Your task to perform on an android device: Share the recording named Music Recording with my friend Amelia Miller on her gmail account, amelia.miller2709@gmail.com from the Recorder app.
Image 0: 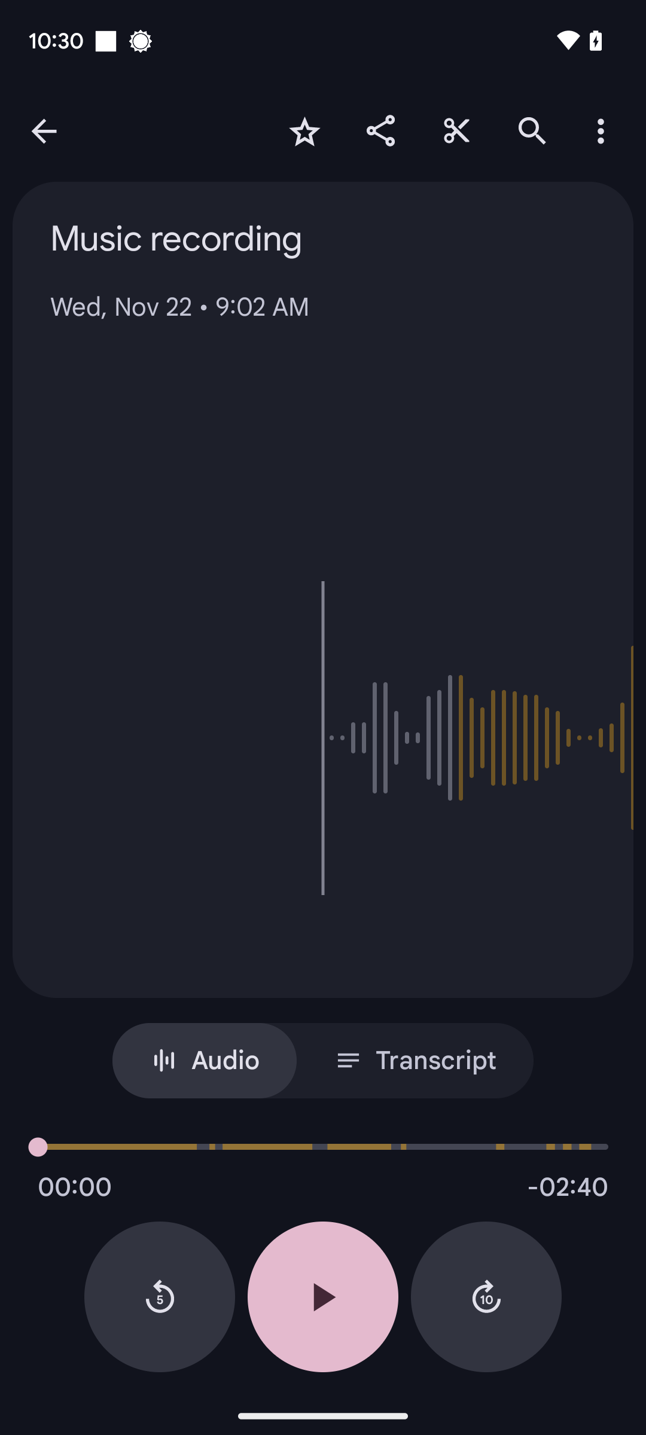
Click on the share icon at the top of the screen.
Step 0: click (380, 130)
Image 1: 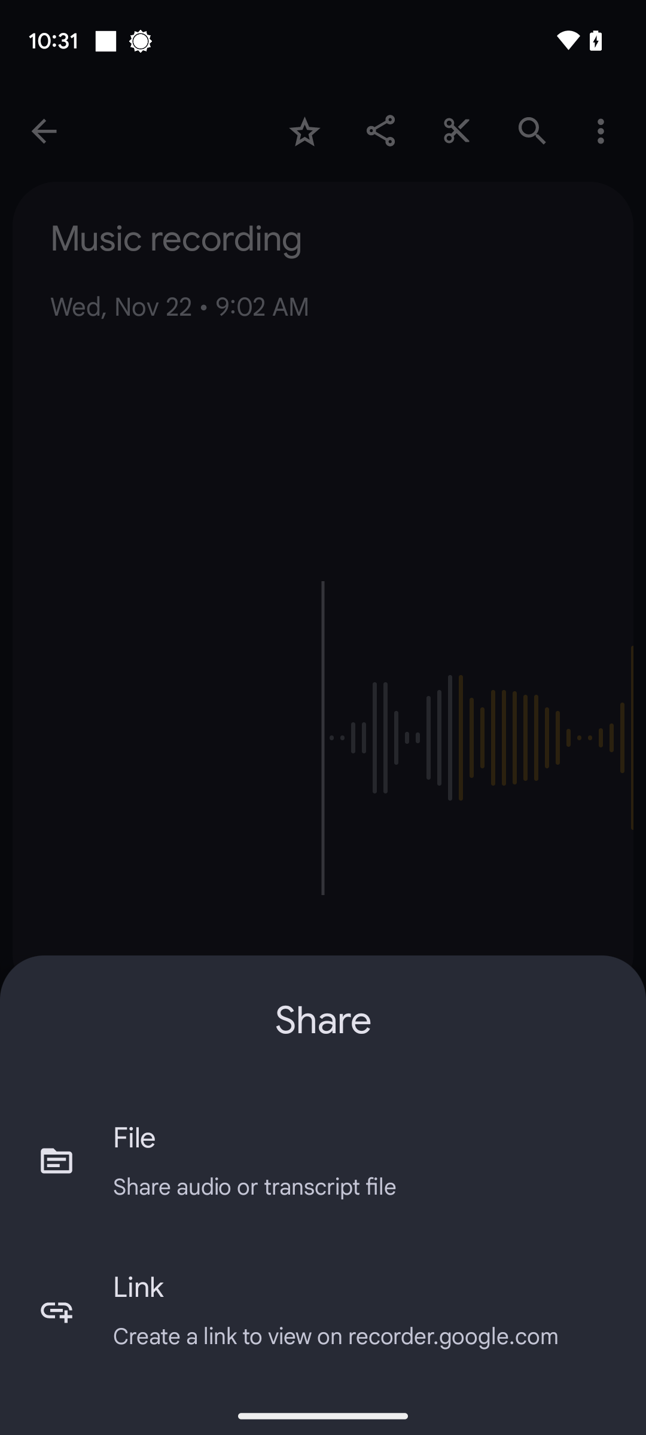
Click on File.
Step 1: click (323, 1160)
Image 2: 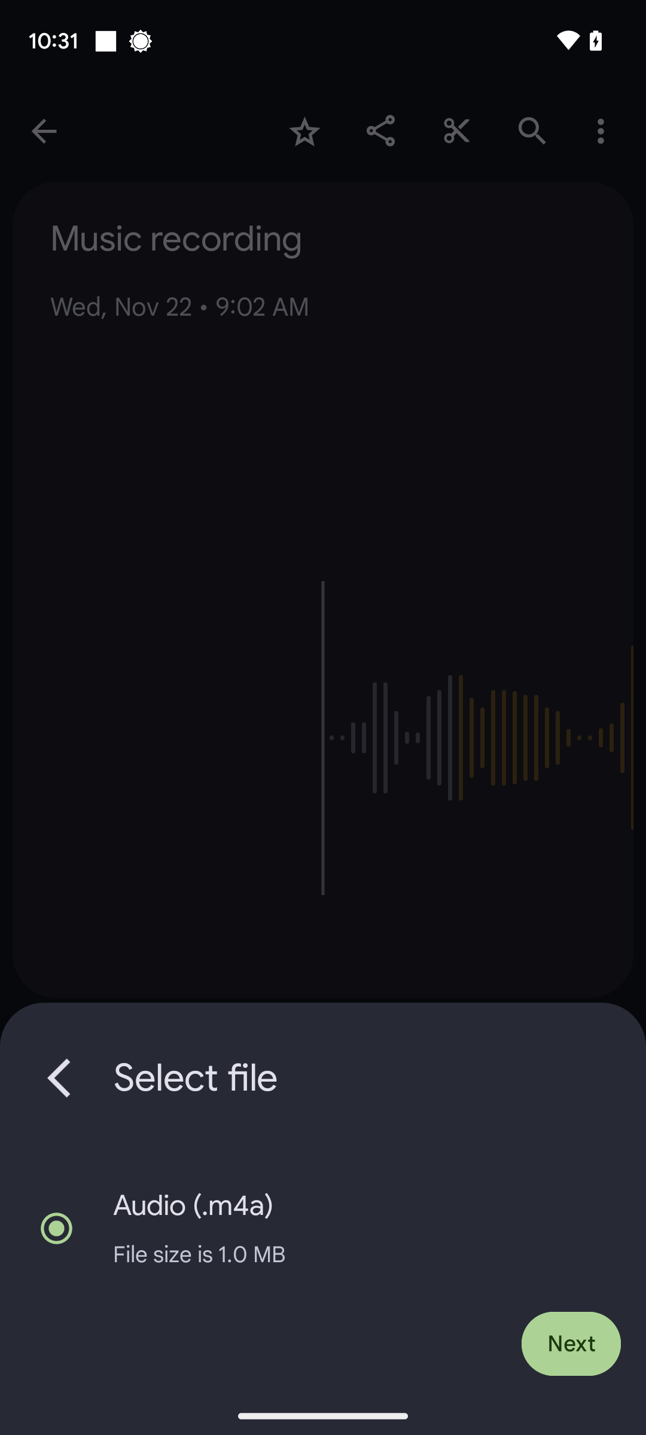
Click on Next tab.
Step 2: click (571, 1344)
Image 4: 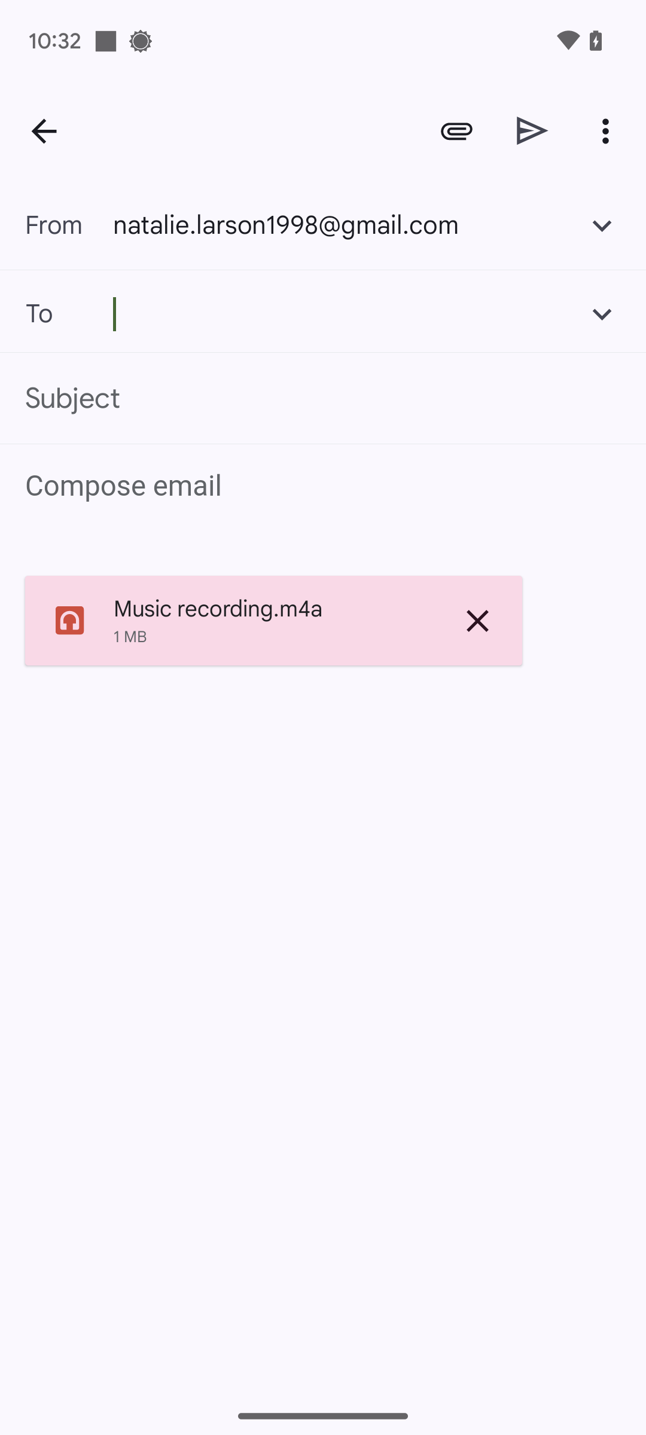
Click on Gmail icon at the bottom of the screen.
Step 4: wait
Image 5: 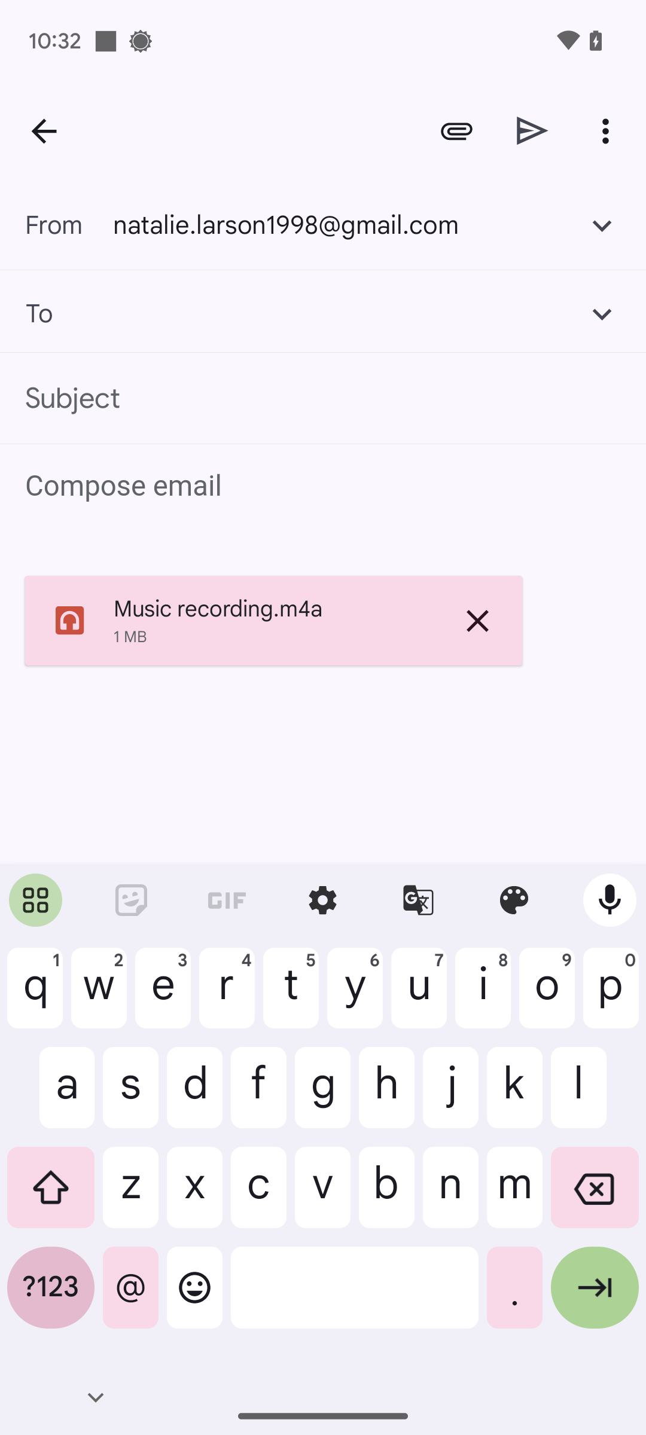
Type in the email address-amelia.miller2709@gmail.com.
Step 5: type "amelia.miller2709@gmail.com"
Image 6: 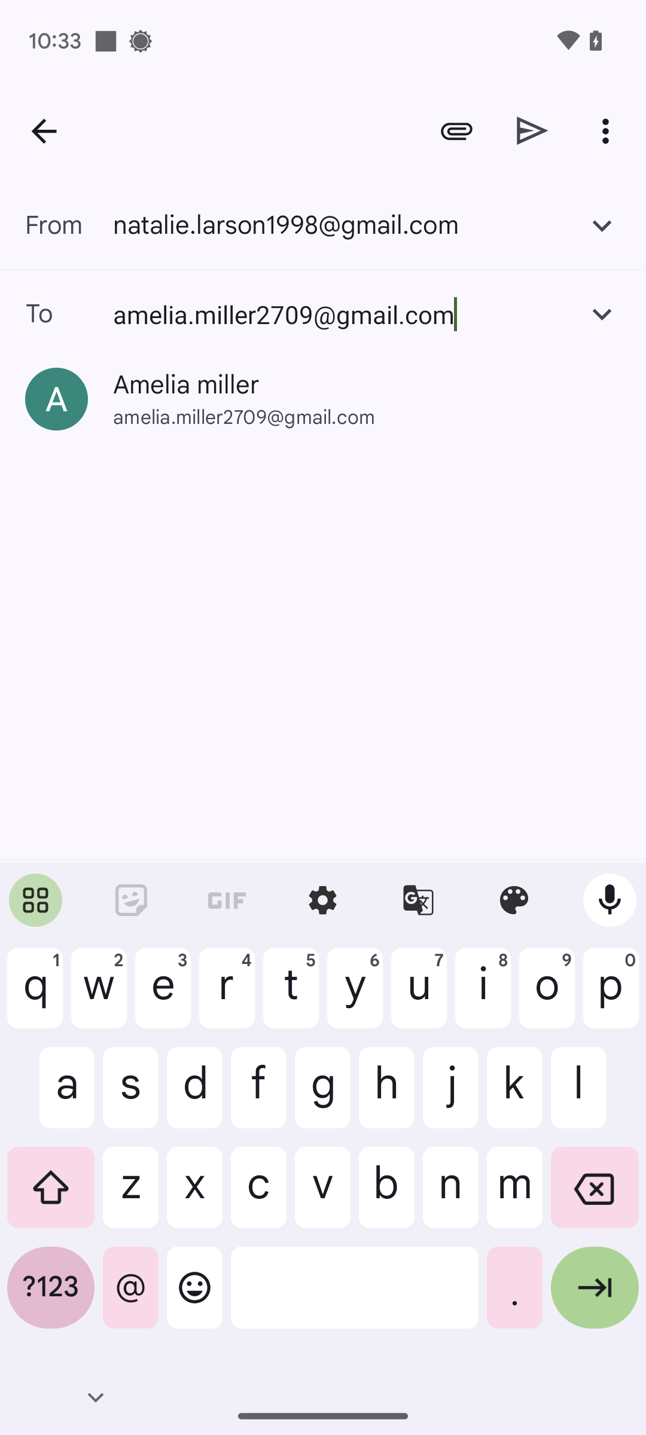
Click on the arrow icon at the bottom-right of the keyboard.
Step 6: click (595, 1297)